Your task to perform on an android device: Open Google Maps and find nearby attractions.
Image 0: 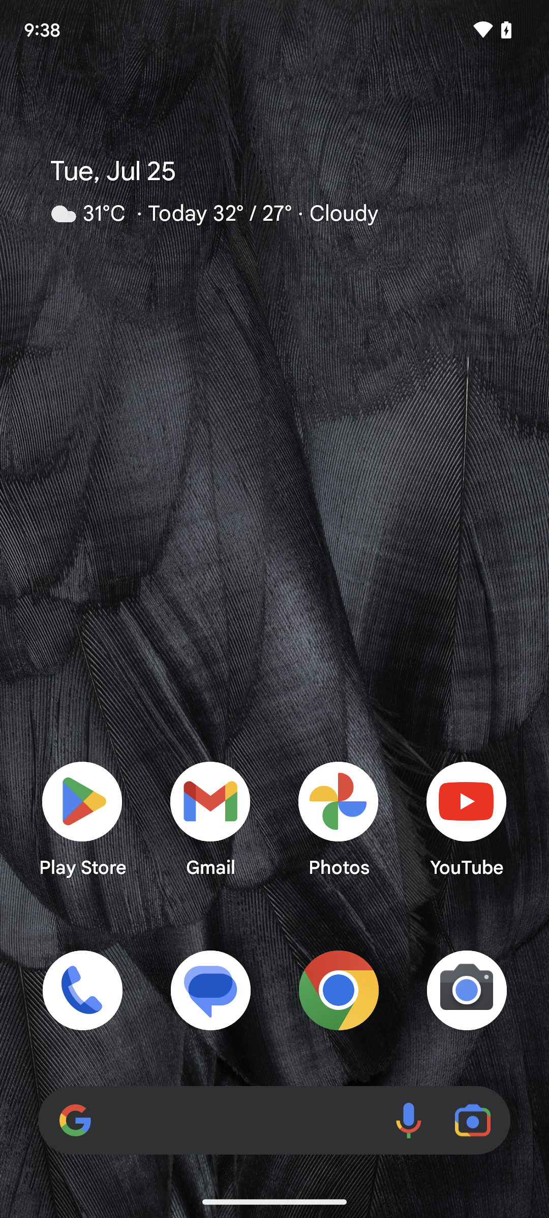
Open Google Map
Step 0: open app "Maps"
Image 2: 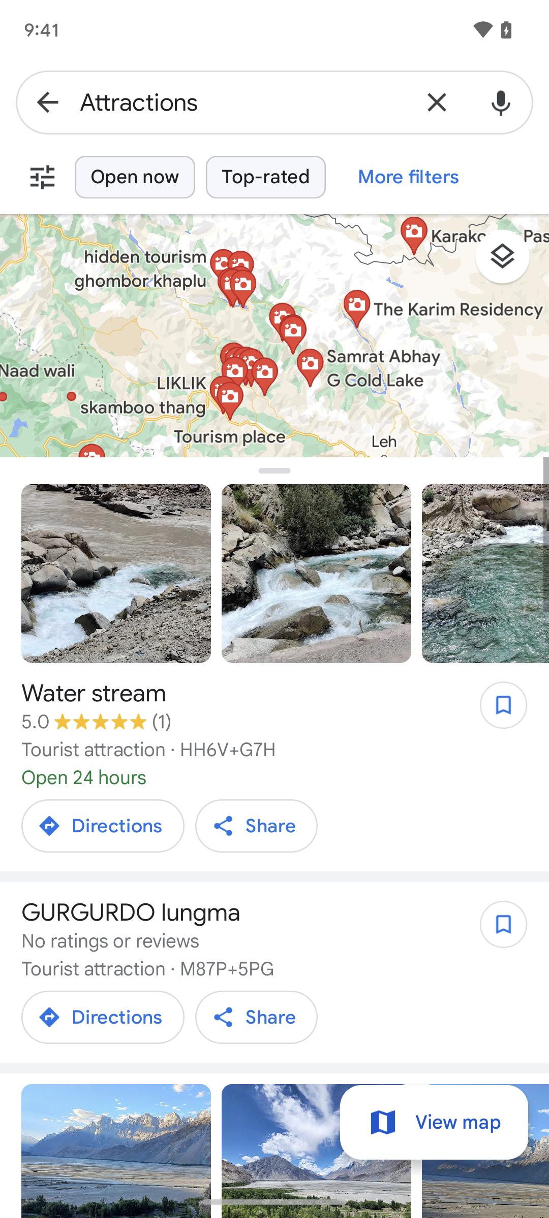
Click on the water stream present on the screen.
Step 2: click (242, 693)